Your task to perform on an android device: I'd want to look at the second item on the list and read more about it.
Image 0: 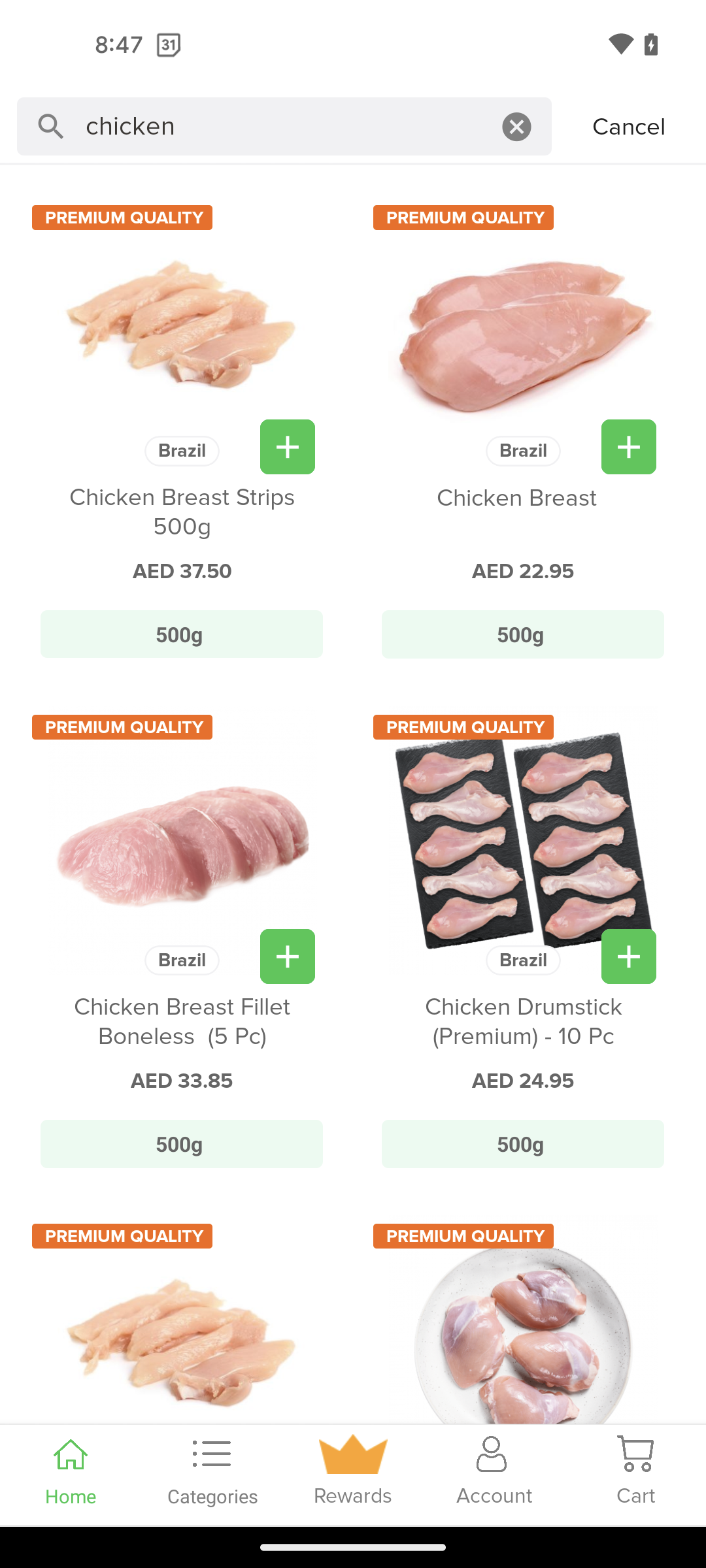
click on the second product
Step 0: click (523, 431)
Image 1: 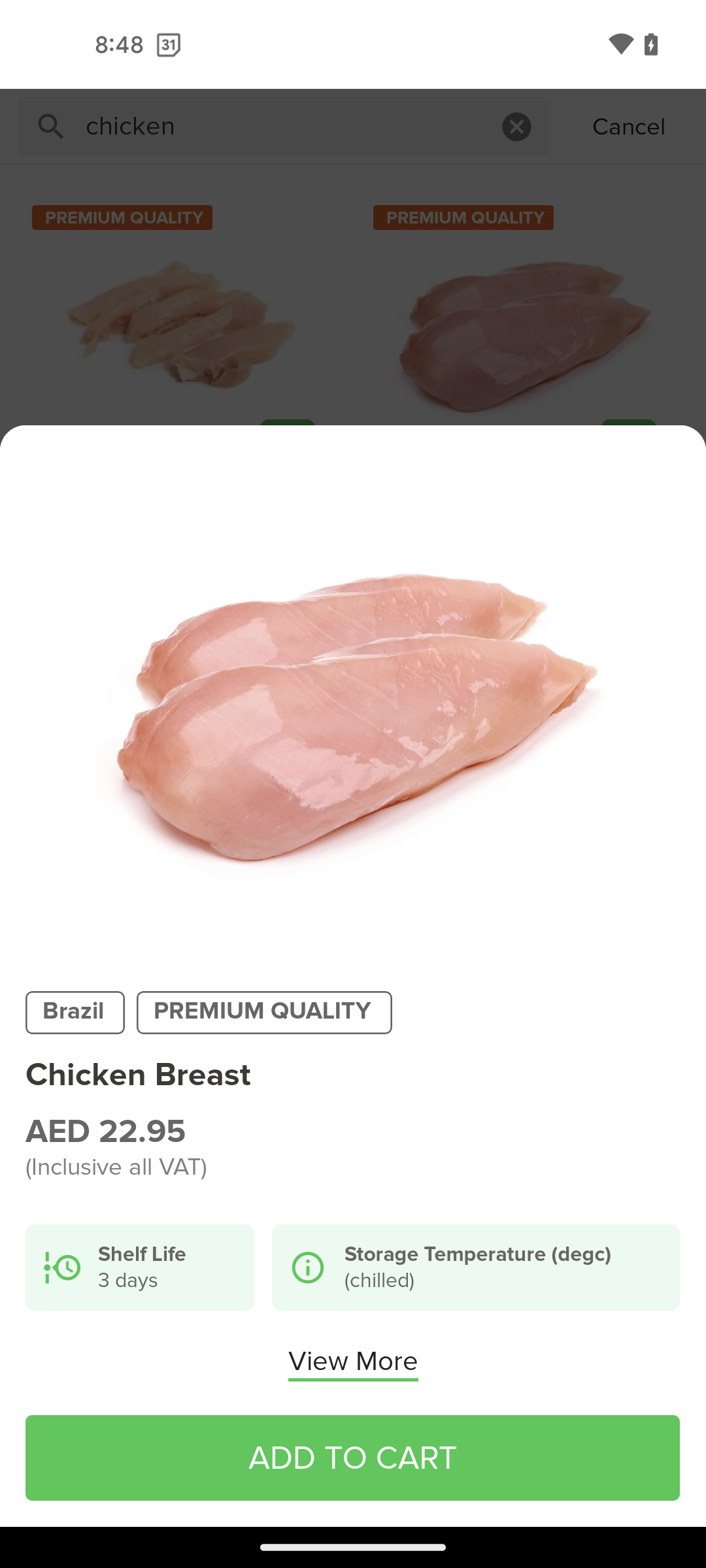
click on view more option
Step 1: click (353, 1361)
Image 2: 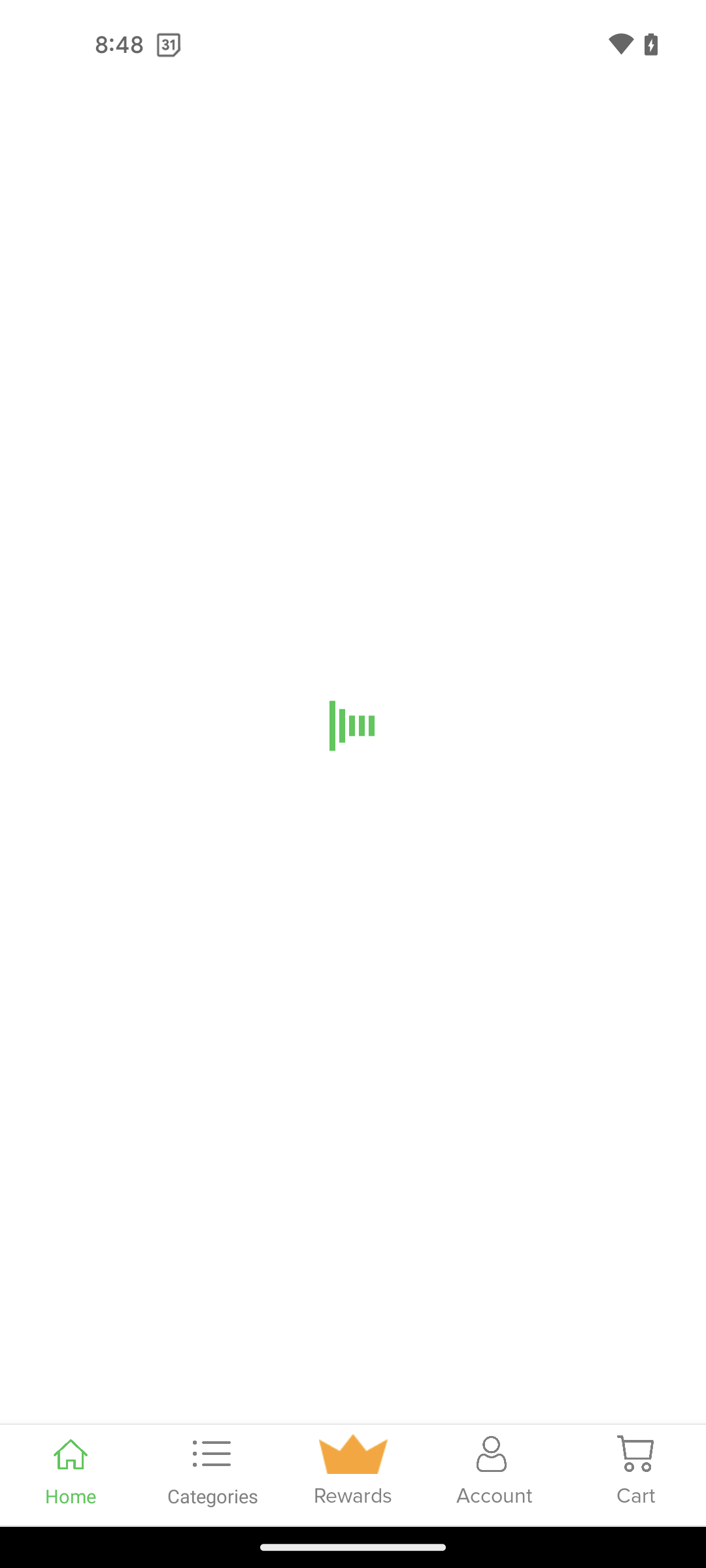
click on view more option
Step 2: wait